Your task to perform on an android device: I want to view a new car file.
Image 0: 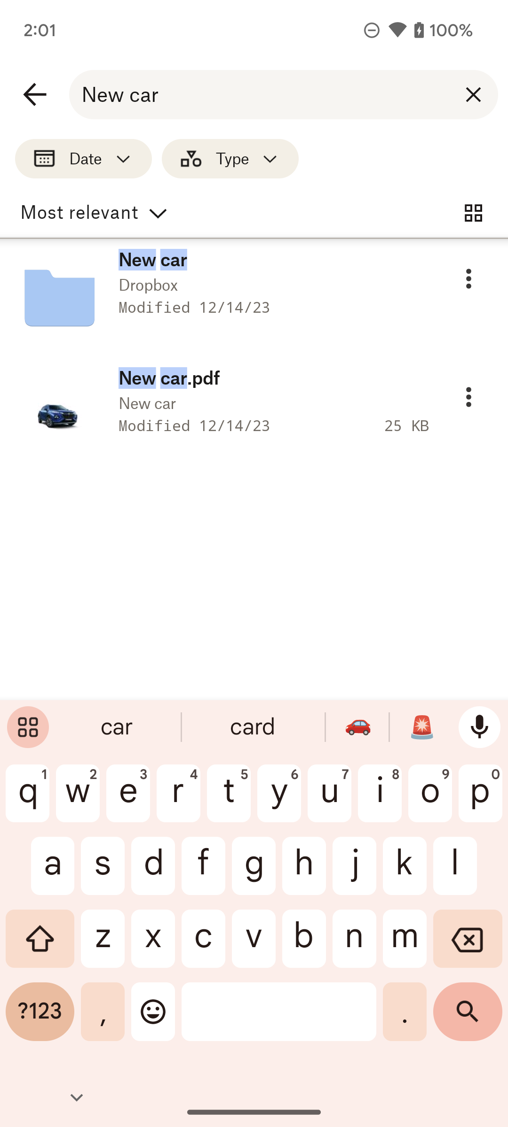
Click on the New car on the screen.
Step 0: click (254, 417)